Your task to perform on an android device: Can you switch on the notifications for every message I receive in the Gmail app?
Image 0: 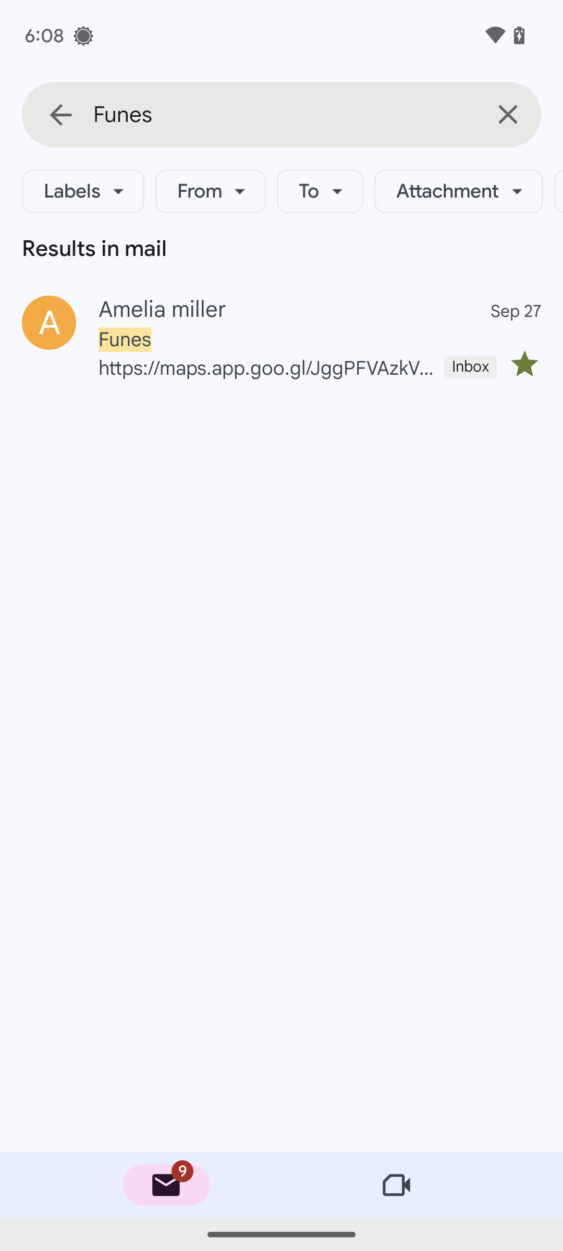
Go back to the inbox.
Step 0: press back button
Image 1: 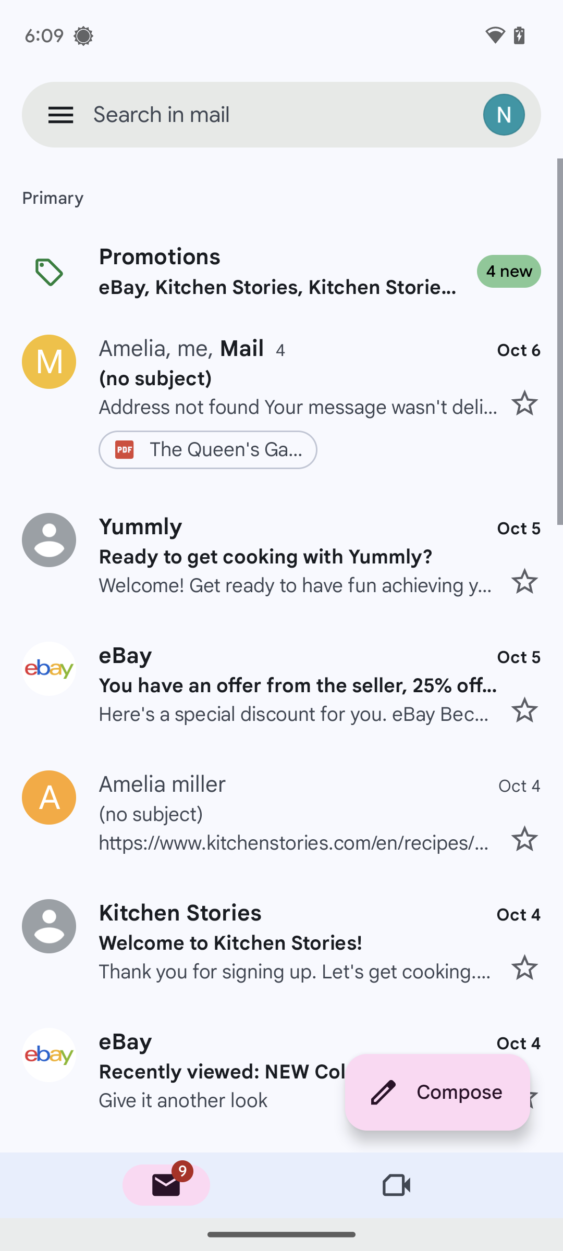
At the top-left of the screen, click on the three-layer icon.
Step 1: click (60, 114)
Image 2: 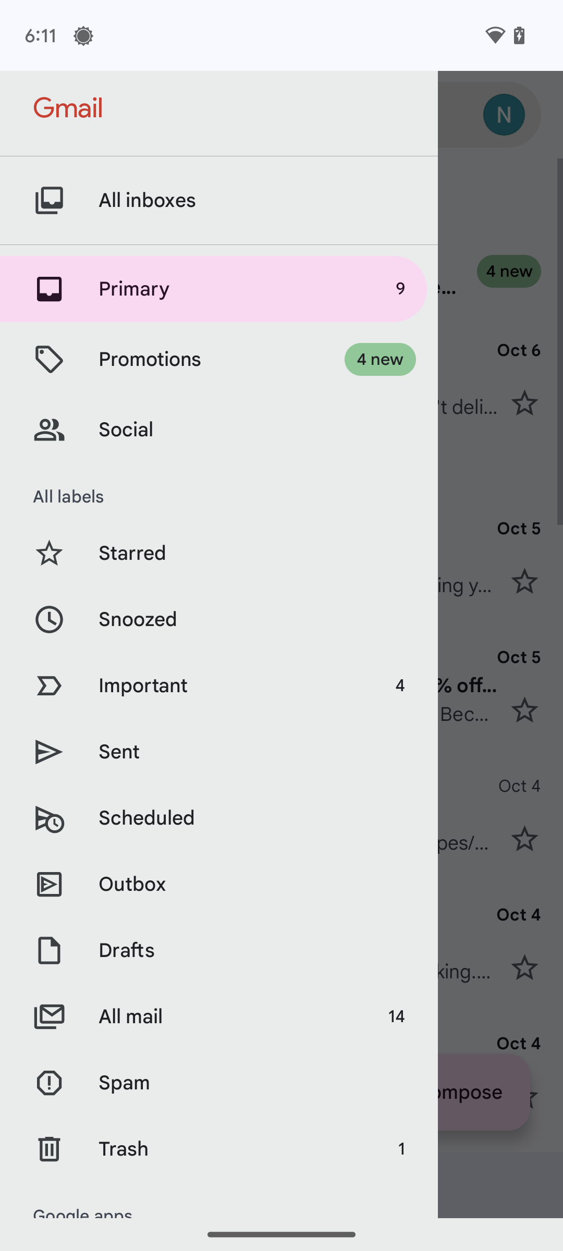
Scroll up until you find the settings tab.
Step 2: scroll down
Image 3: 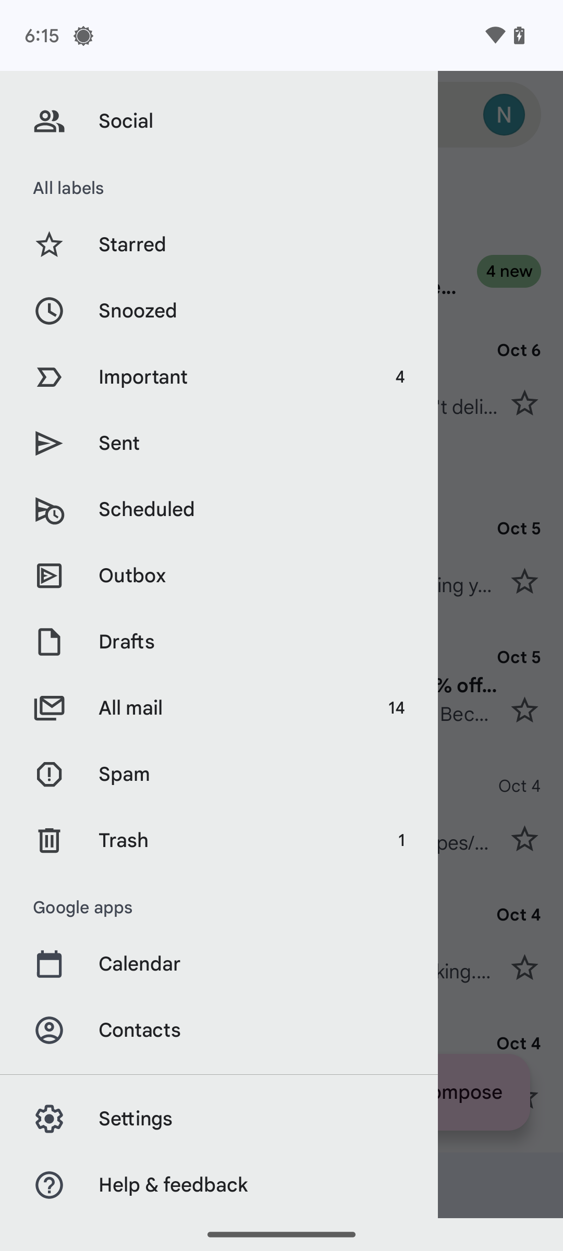
Click on the settings tab.
Step 3: click (262, 1119)
Image 4: 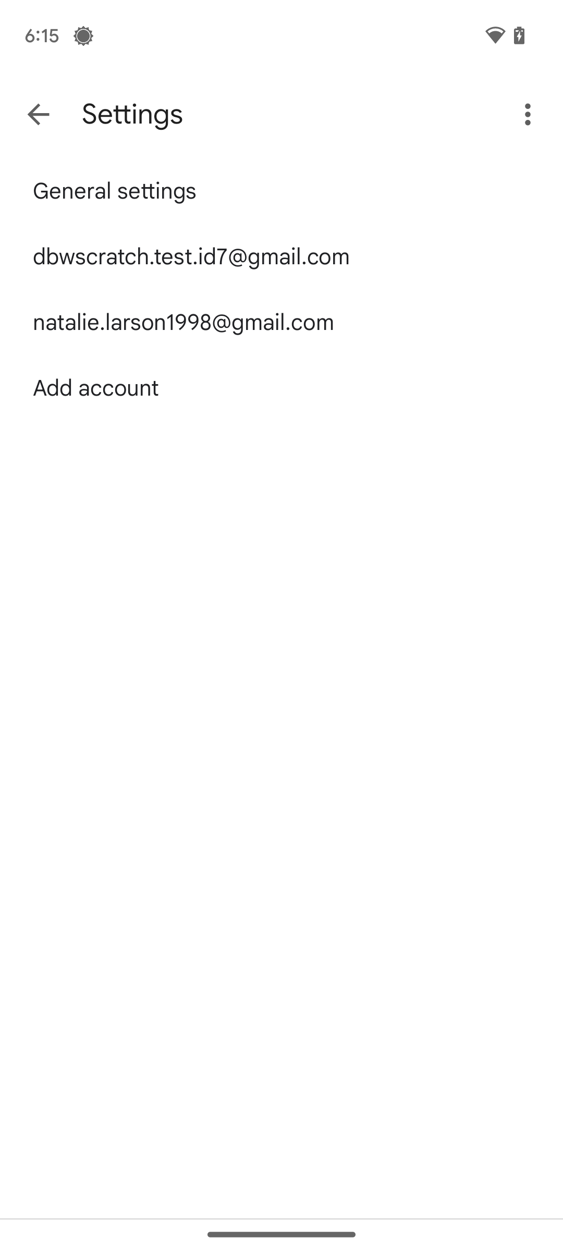
Click on the account of Natalie Larson.
Step 4: click (183, 323)
Image 5: 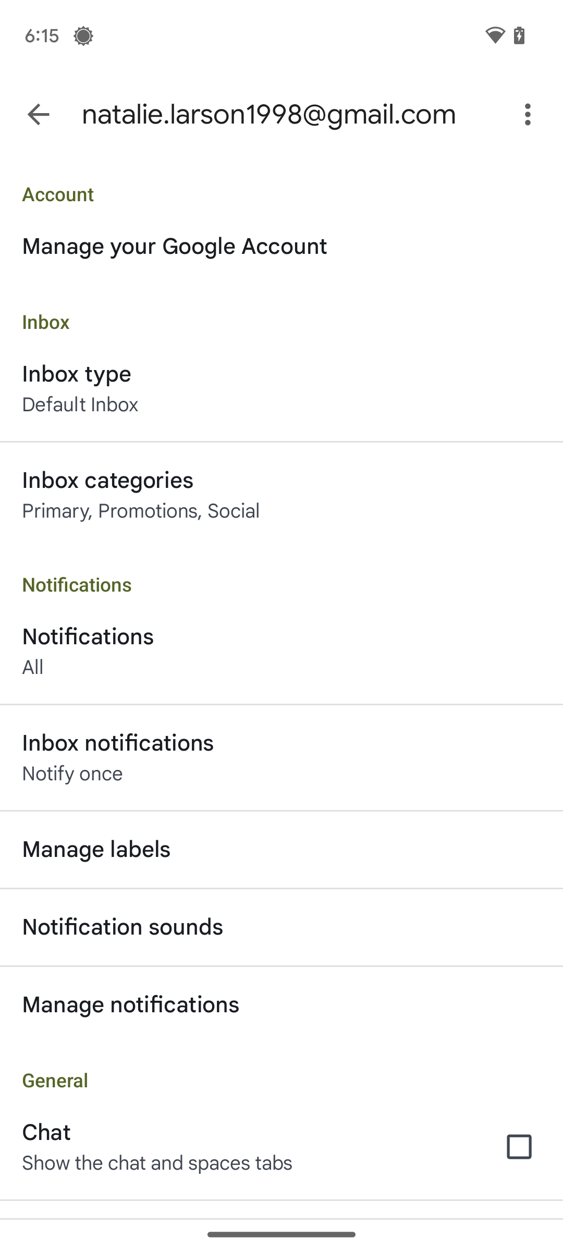
Click on the inbox notification tab.
Step 5: click (281, 757)